Your task to perform on an android device: Since Bosch is a premium brand for hardware, look for the Bosch hammer drill in the Flipkart app.
Image 0: 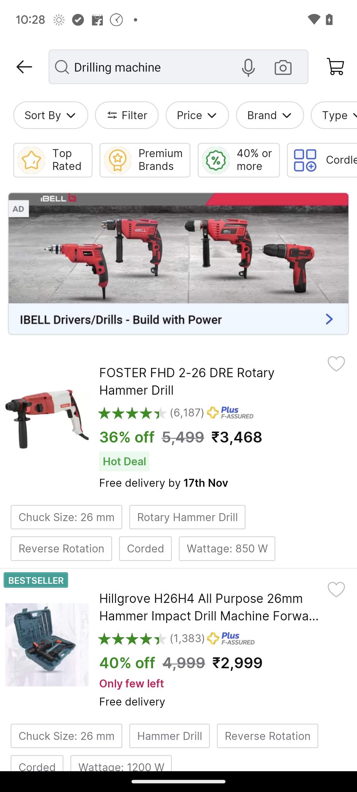
Click on the Brand drop down button.
Step 0: click (262, 115)
Image 1: 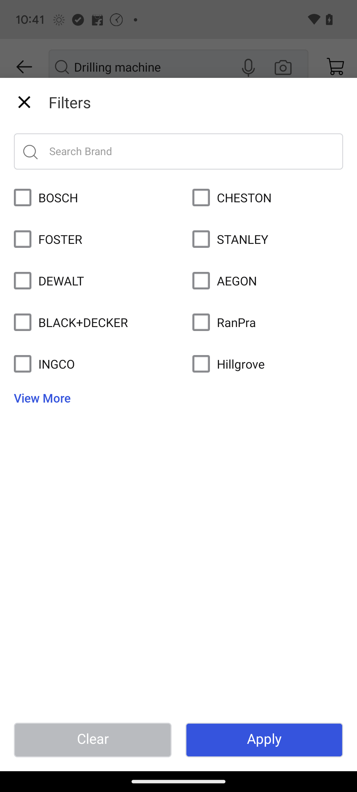
Select Bosch option.
Step 1: click (22, 197)
Image 2: 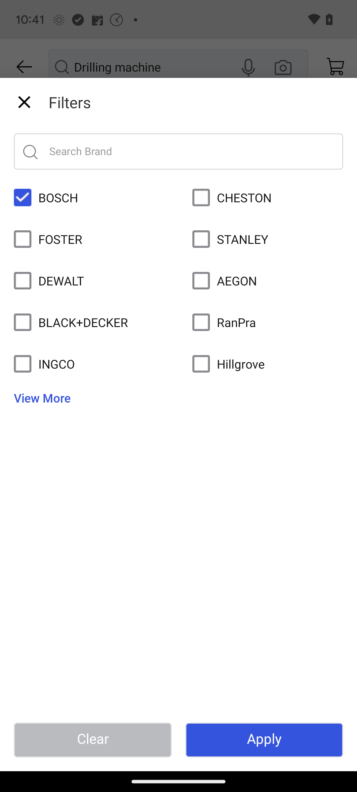
Click on the apply button.
Step 2: click (264, 740)